Your task to perform on an android device: Remove the item from the cart.
Image 0: 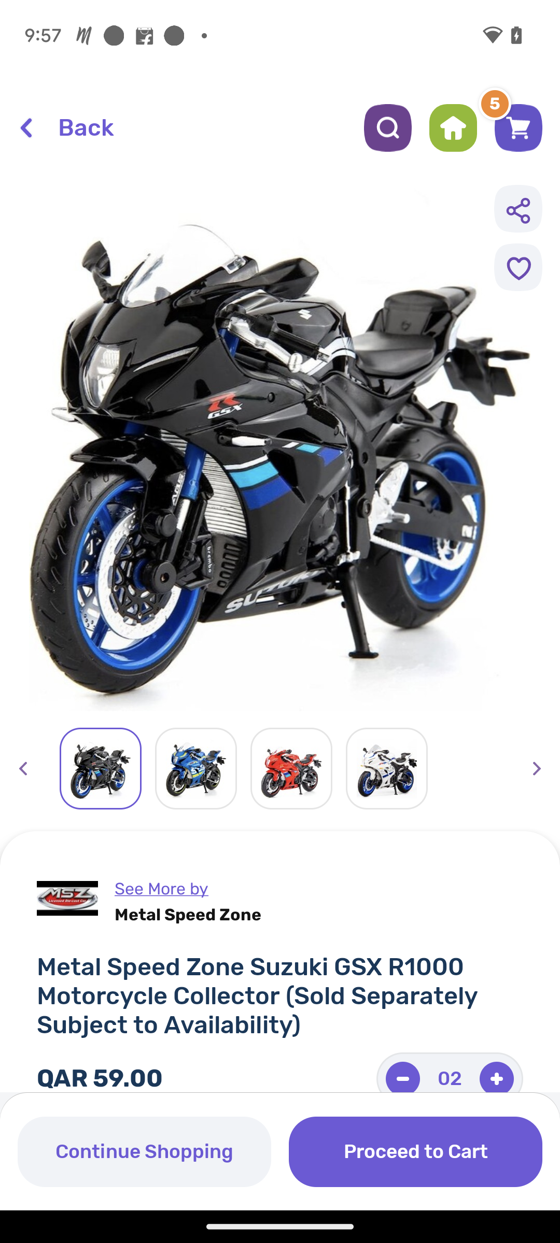
Click on the Proceed to Cart option presented on the right side of the page.
Step 0: click (415, 1151)
Image 1: 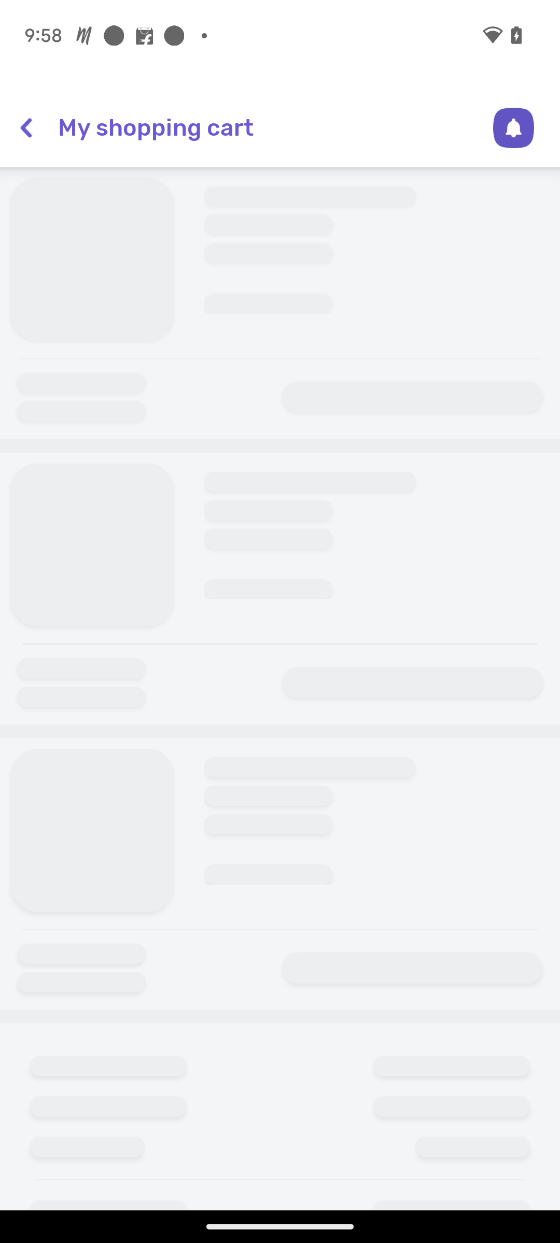
Click on the Proceed to Cart option presented on the right side of the page.
Step 1: wait
Image 2: 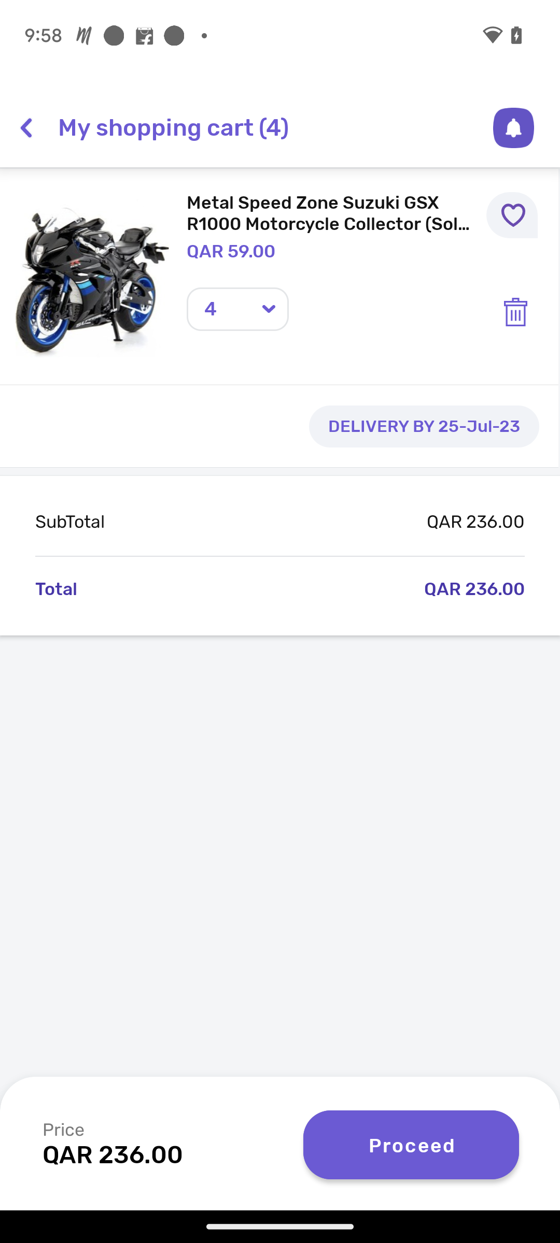
Click on the delete icon presented just below the item name on the right side.
Step 2: click (509, 302)
Image 3: 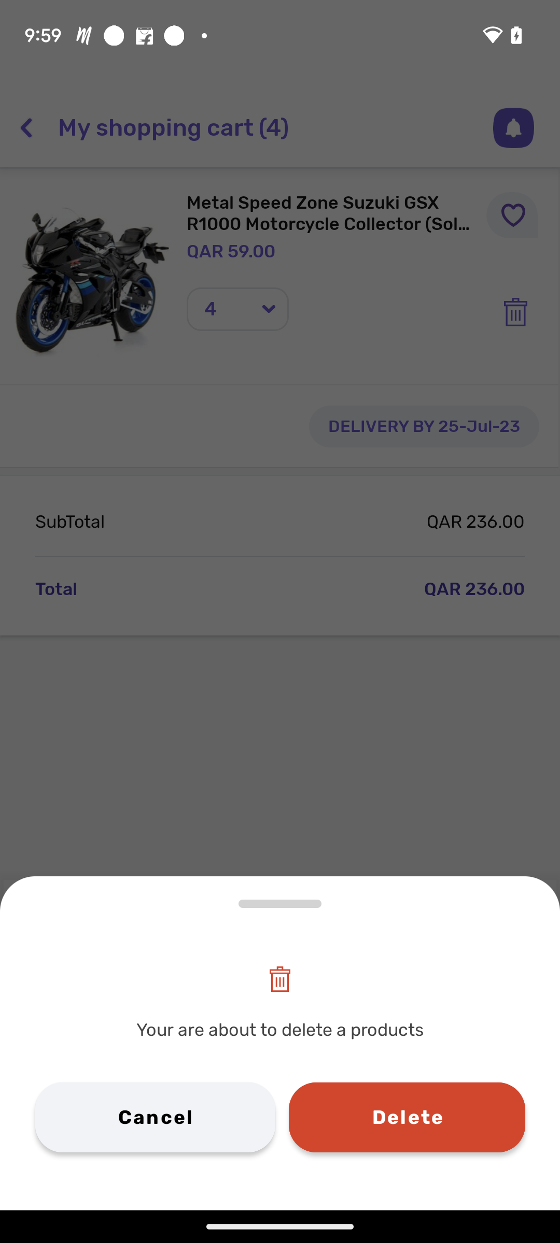
click on delete
Step 3: click (407, 1117)